Your task to perform on an android device: Open the Nature´s Basket app and scroll down to view the Fabbox peri peri almonds, 120 g 1 packet then view more photos 
Image 0: 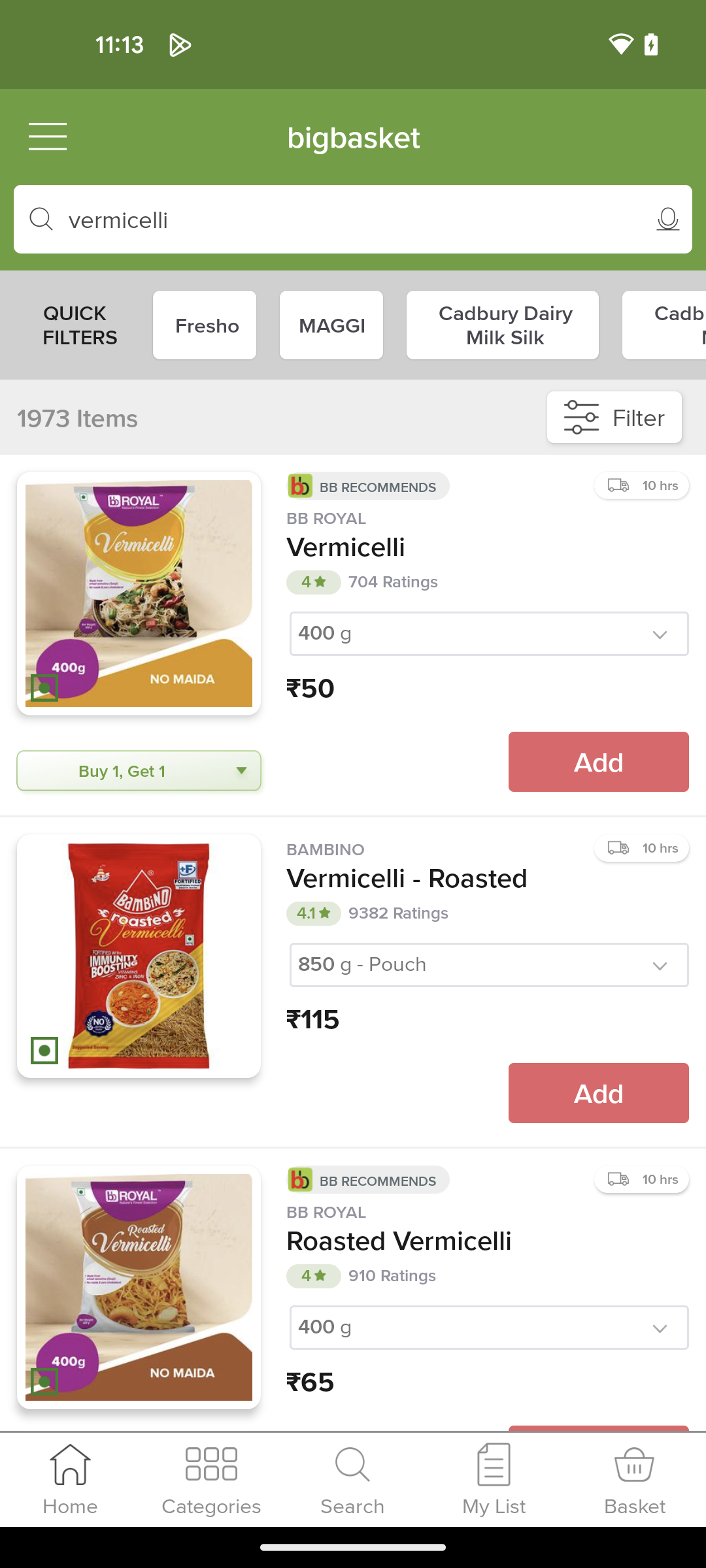
Open the Nature´s Basket app 
Step 0: open app "Nature's Basket"
Image 1: 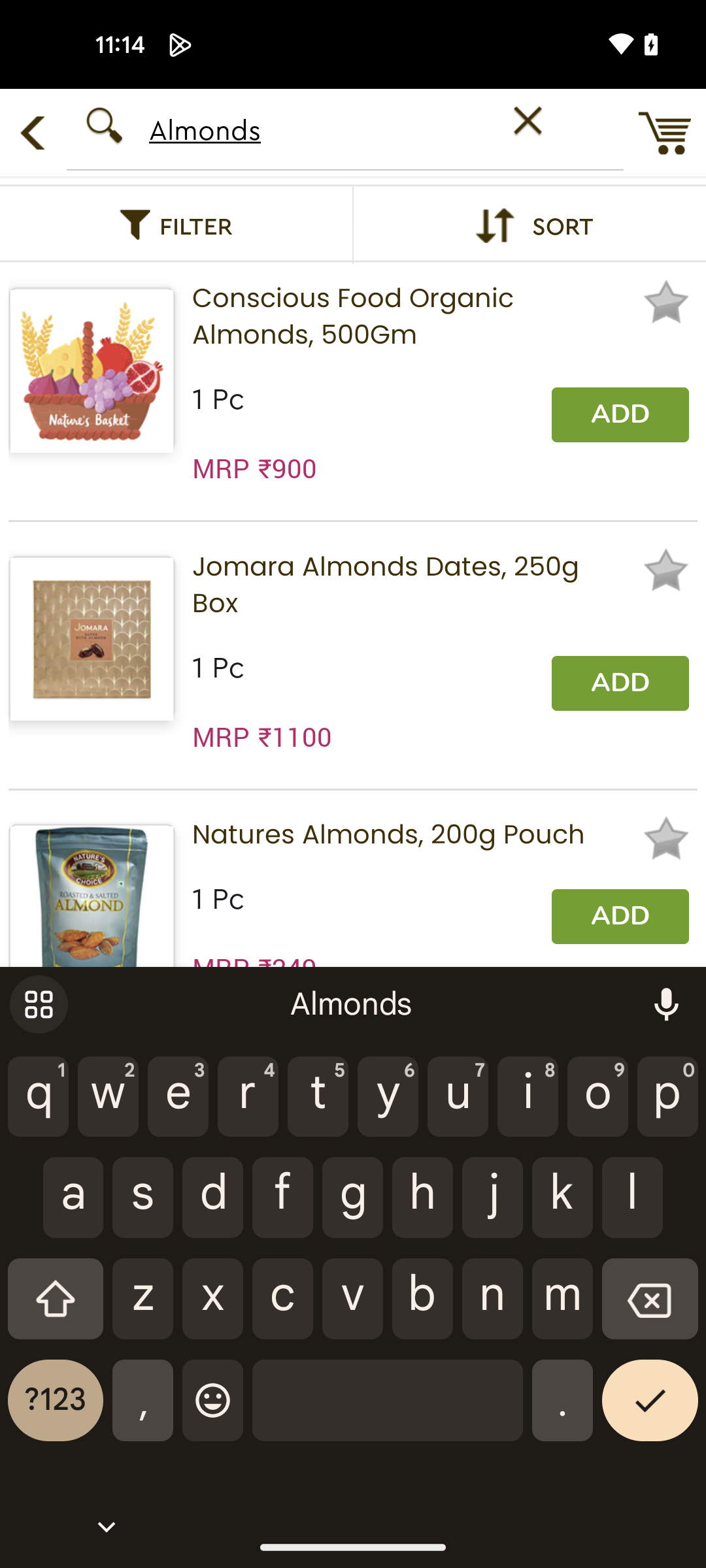
Scroll down to view Fabbox peri peri almonds 
Step 1: scroll down
Image 2: 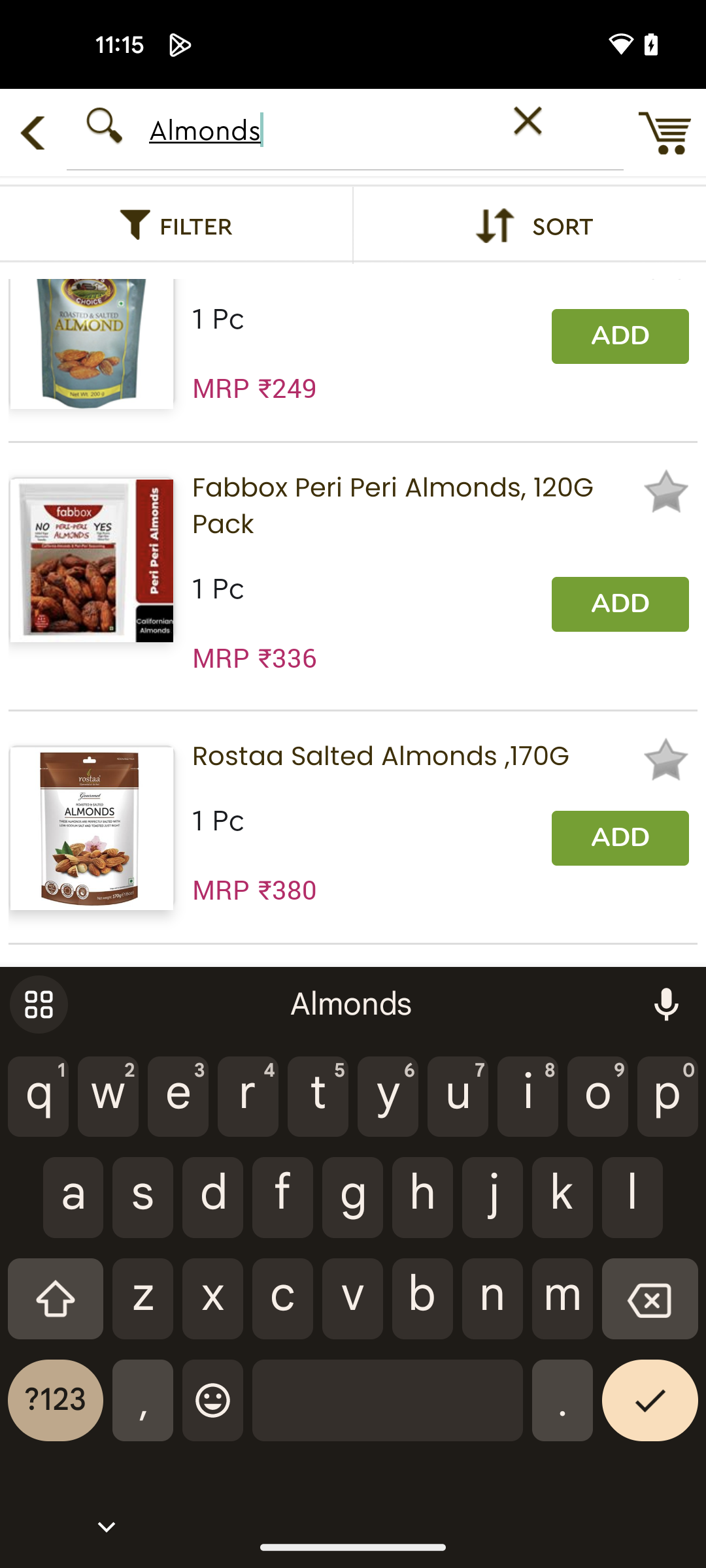
Click on the fabbox peri peri almods 120g, 1 pc
Step 2: click (403, 508)
Image 3: 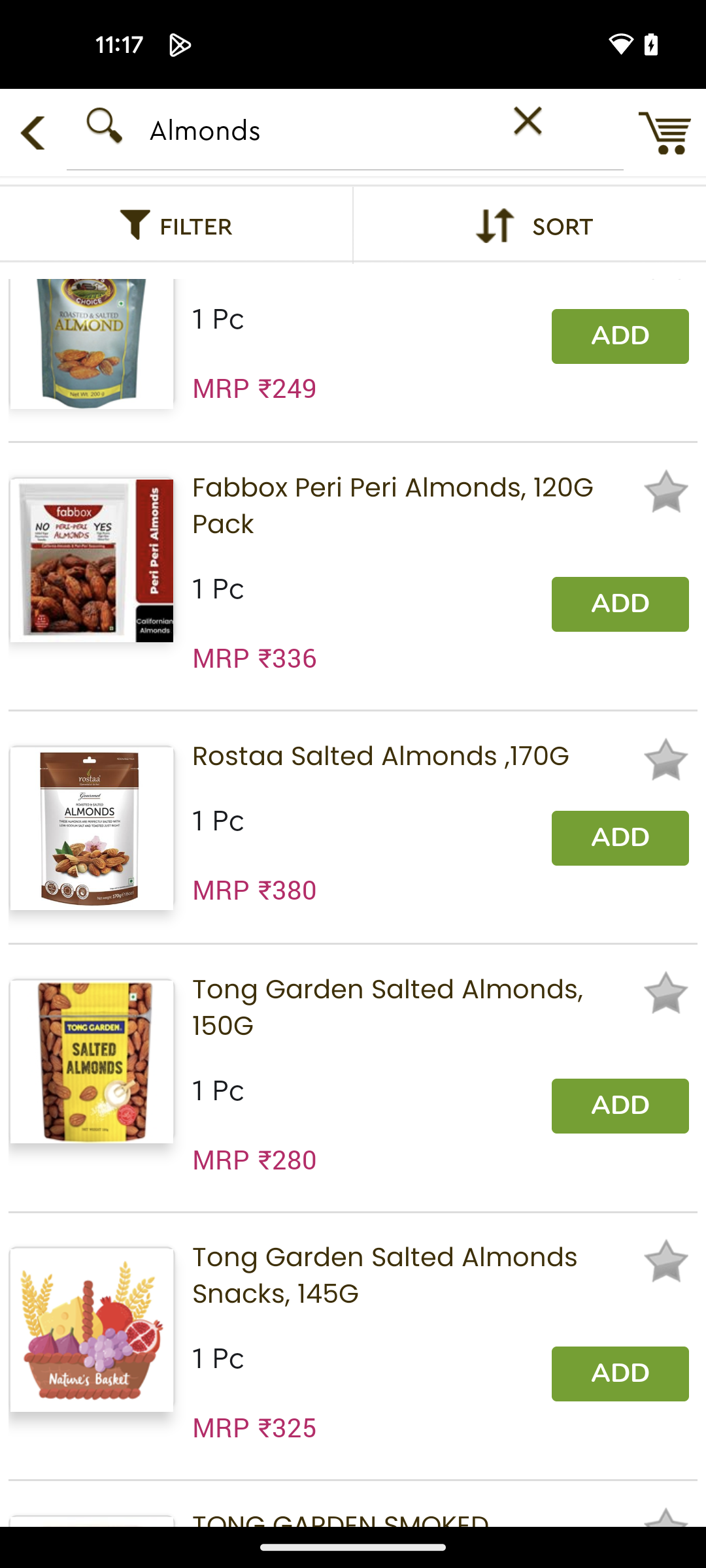
Click on the fabbox peri peri almods 120g, 1 pc
Step 3: wait
Image 4: 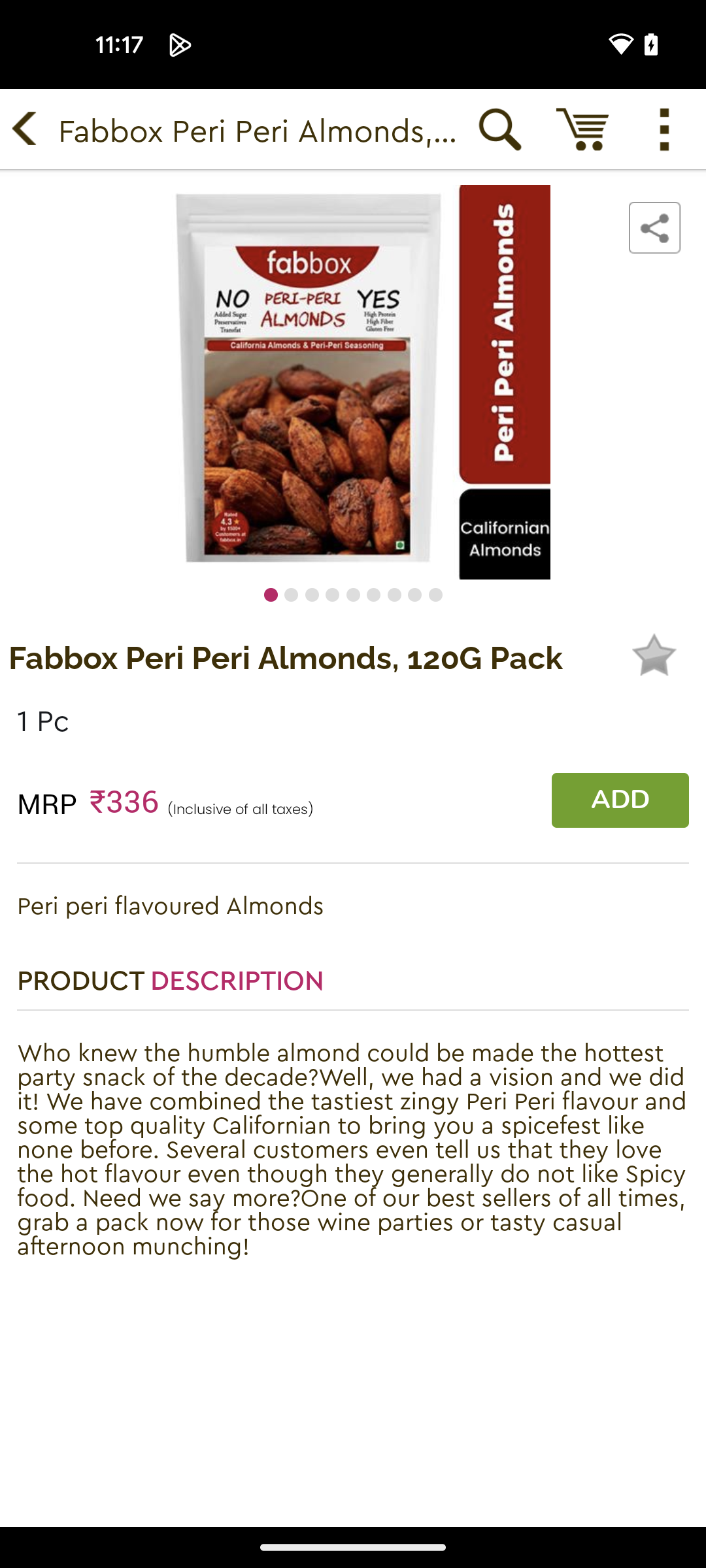
Swipe left to view more photos
Step 4: scroll right
Image 5: 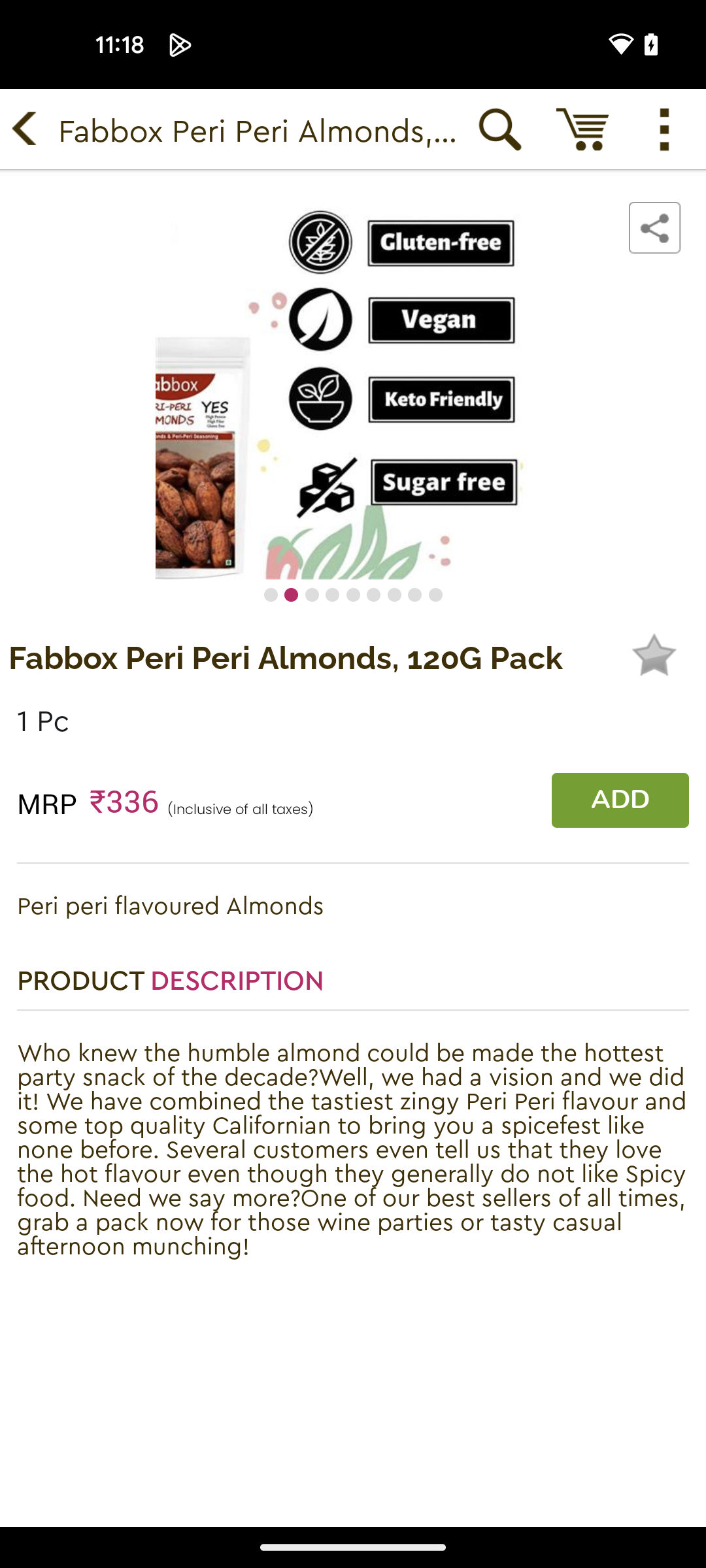
Swipe left to view more photos
Step 5: scroll right
Image 7: 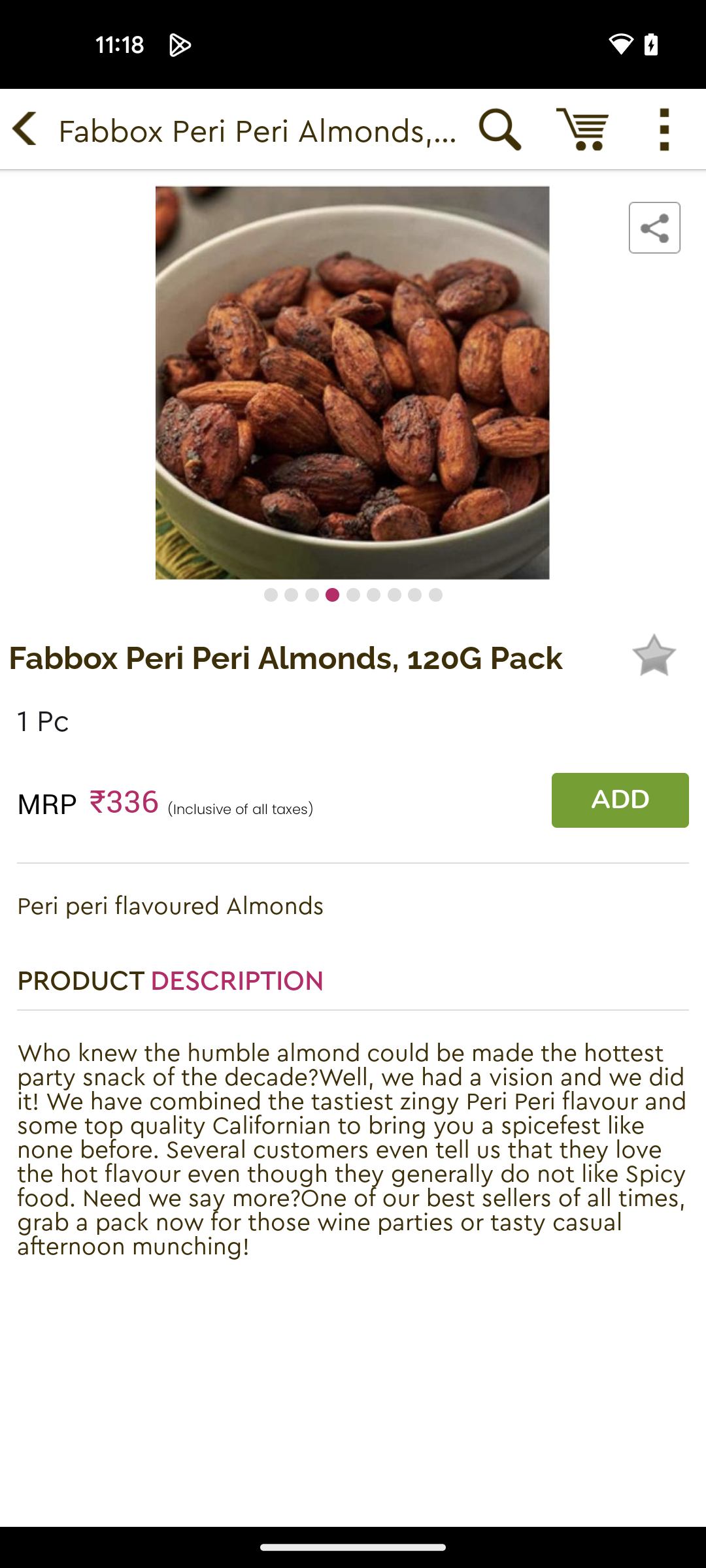
Swipe left to view more photos
Step 7: scroll right